Your task to perform on an android device: I would like to save this page to my bookmarks for later reference.
Image 0: 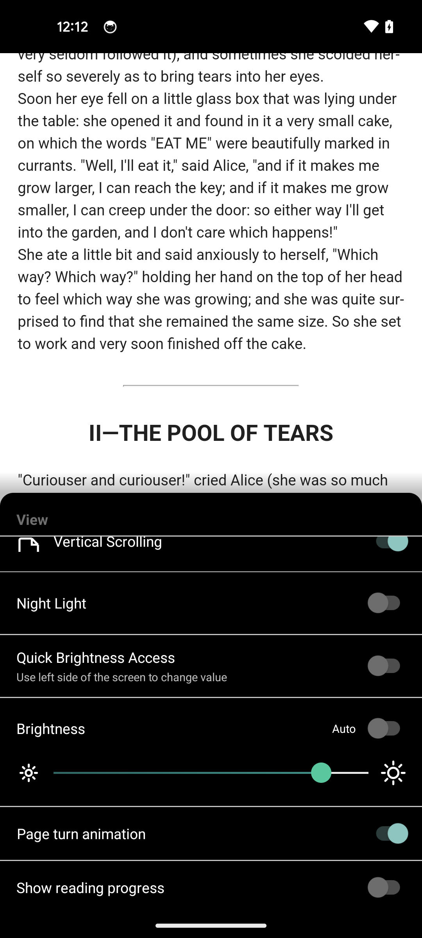
Tap on the mid of the screen
Step 0: click (211, 272)
Image 1: 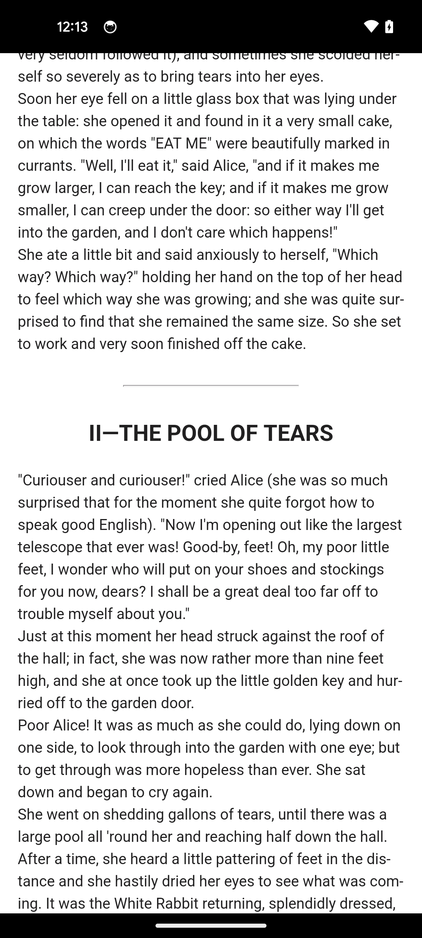
Tap again on mid of the screen
Step 1: click (211, 483)
Image 2: 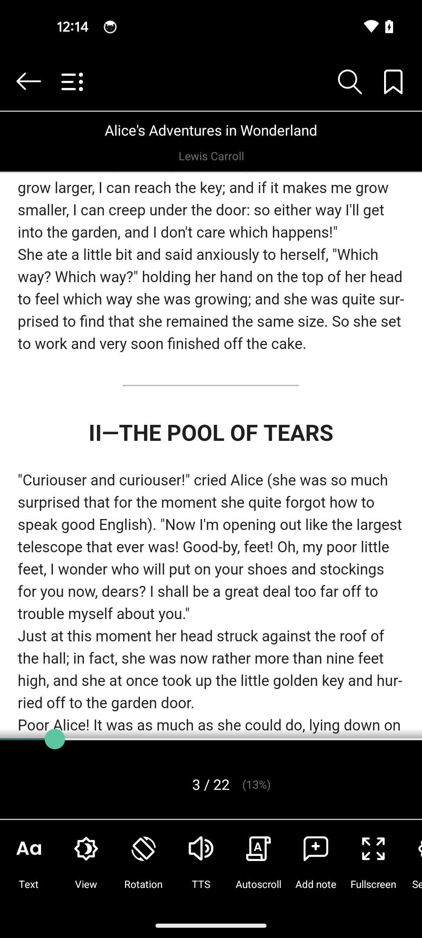
Tap on the bookmarks icon at the top right corner of the screen
Step 2: click (393, 81)